Your task to perform on an android device: I am going to change my phone, but before that, I wanted to remove my Gmail account from my phone. Sign out of the Gmail app.
Image 0: 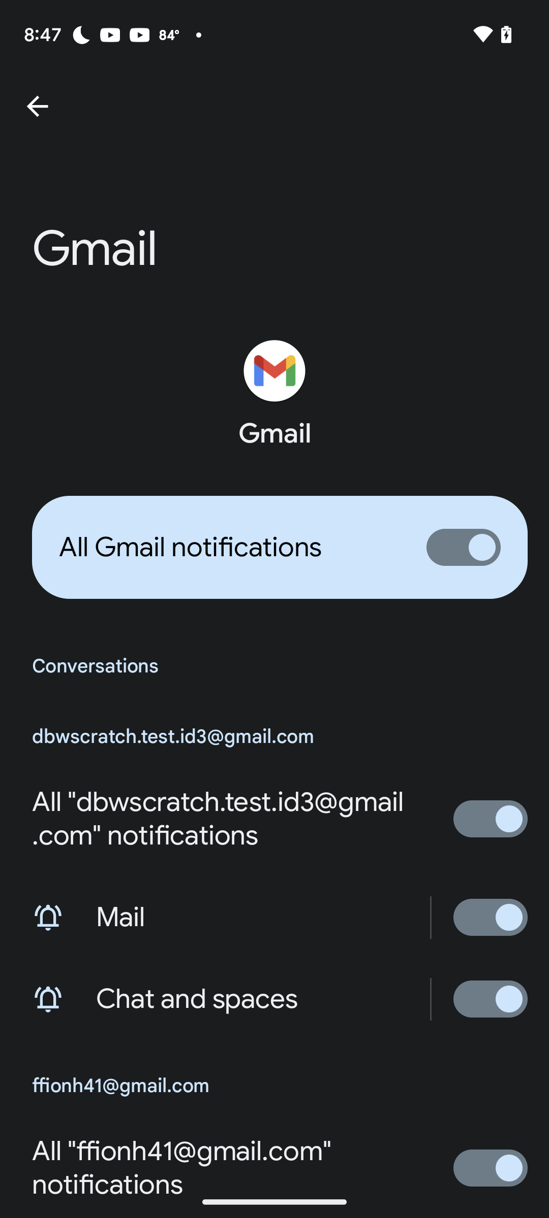
Go back to the previous screen
Step 0: press back button
Image 1: 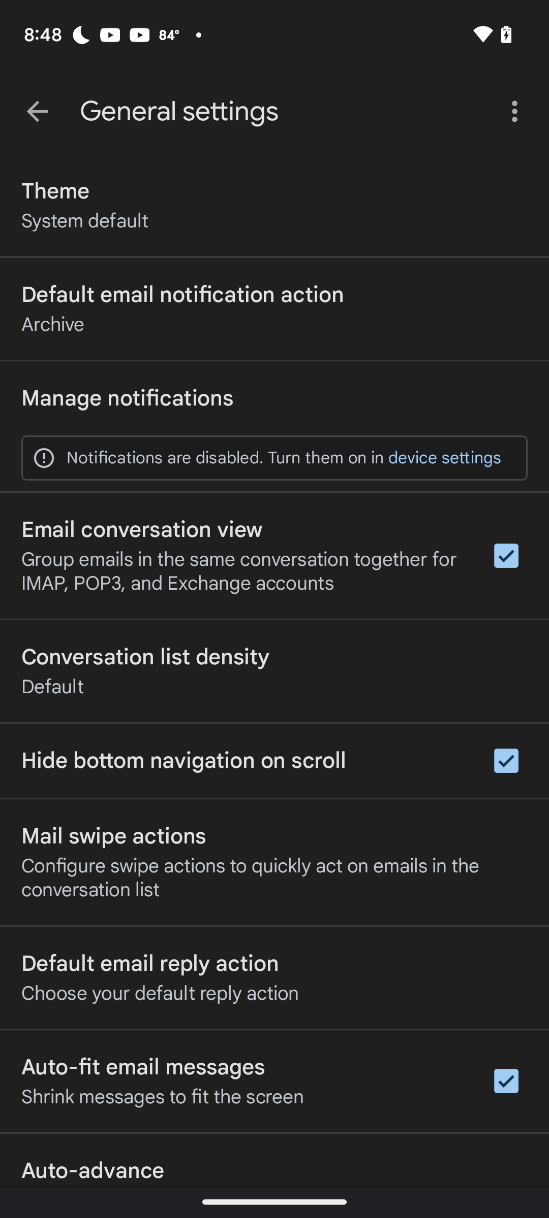
Go back to the previous screen
Step 1: press back button
Image 2: 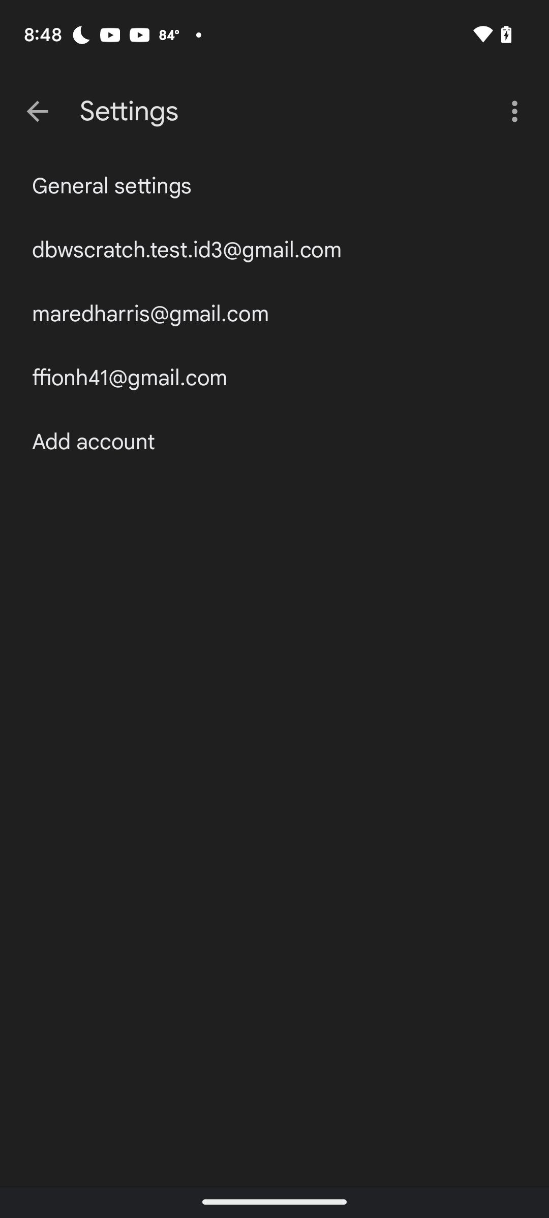
Go back to the previous screen
Step 2: press back button
Image 3: 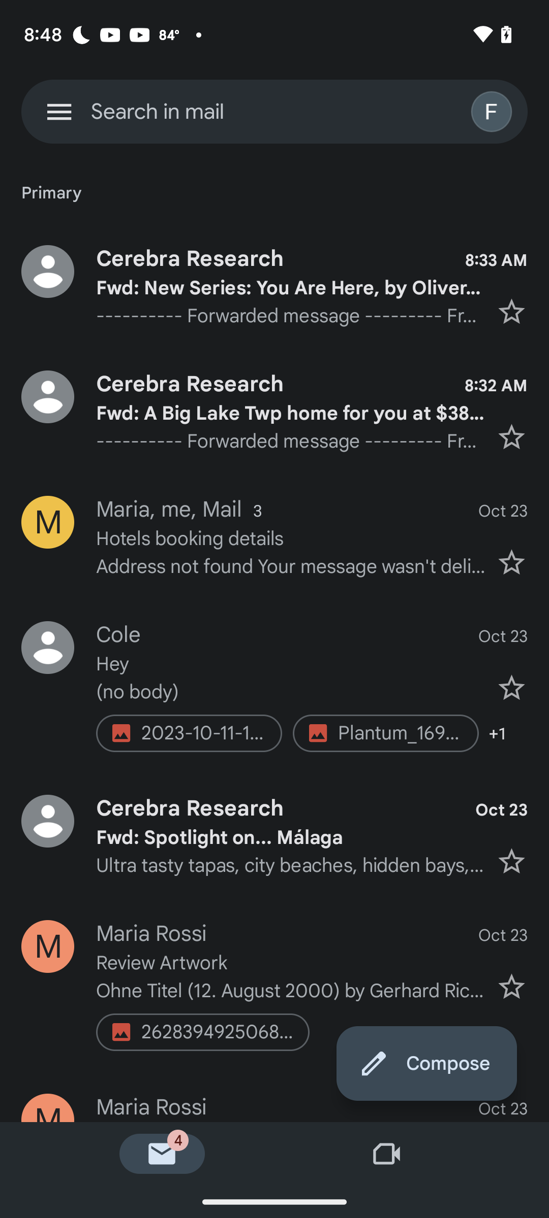
Click on the profile icon at the top right of the screen
Step 3: click (494, 111)
Image 4: 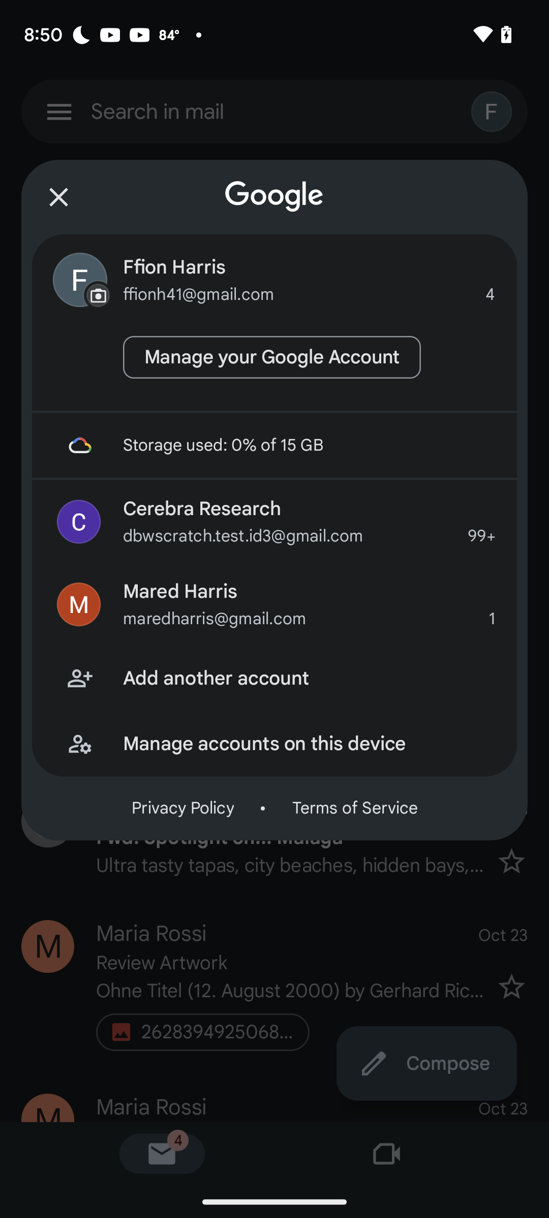
Click on manage accounts on this device option
Step 4: click (309, 743)
Image 5: 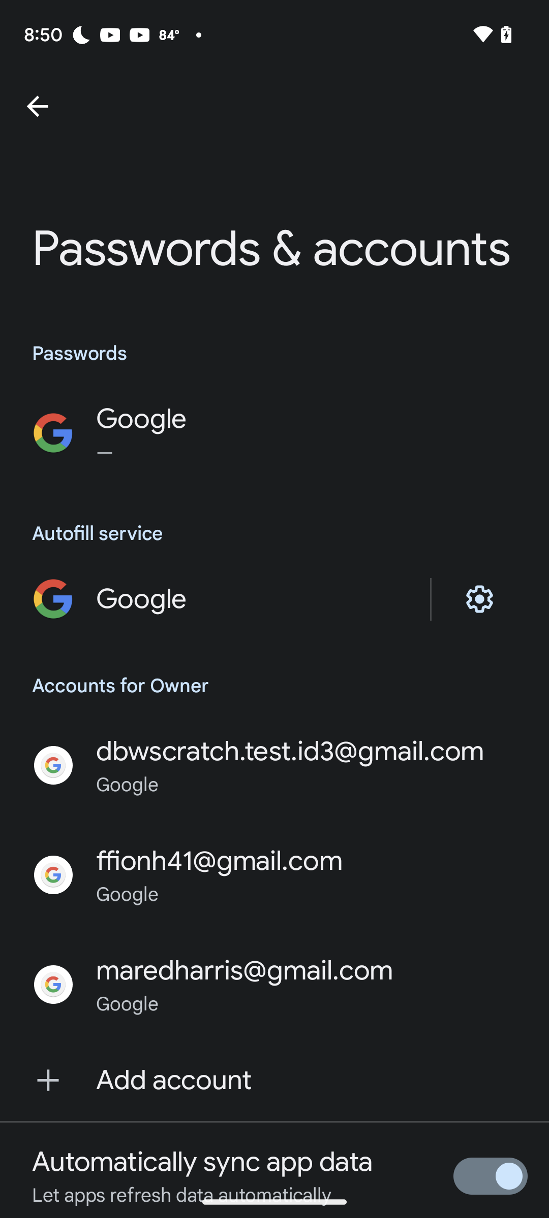
Click on ffionh41@gmail.com email id
Step 5: click (219, 861)